Your task to perform on an android device: Use the Flipkart app to look for sport shoes because I don't have any more.
Image 0: 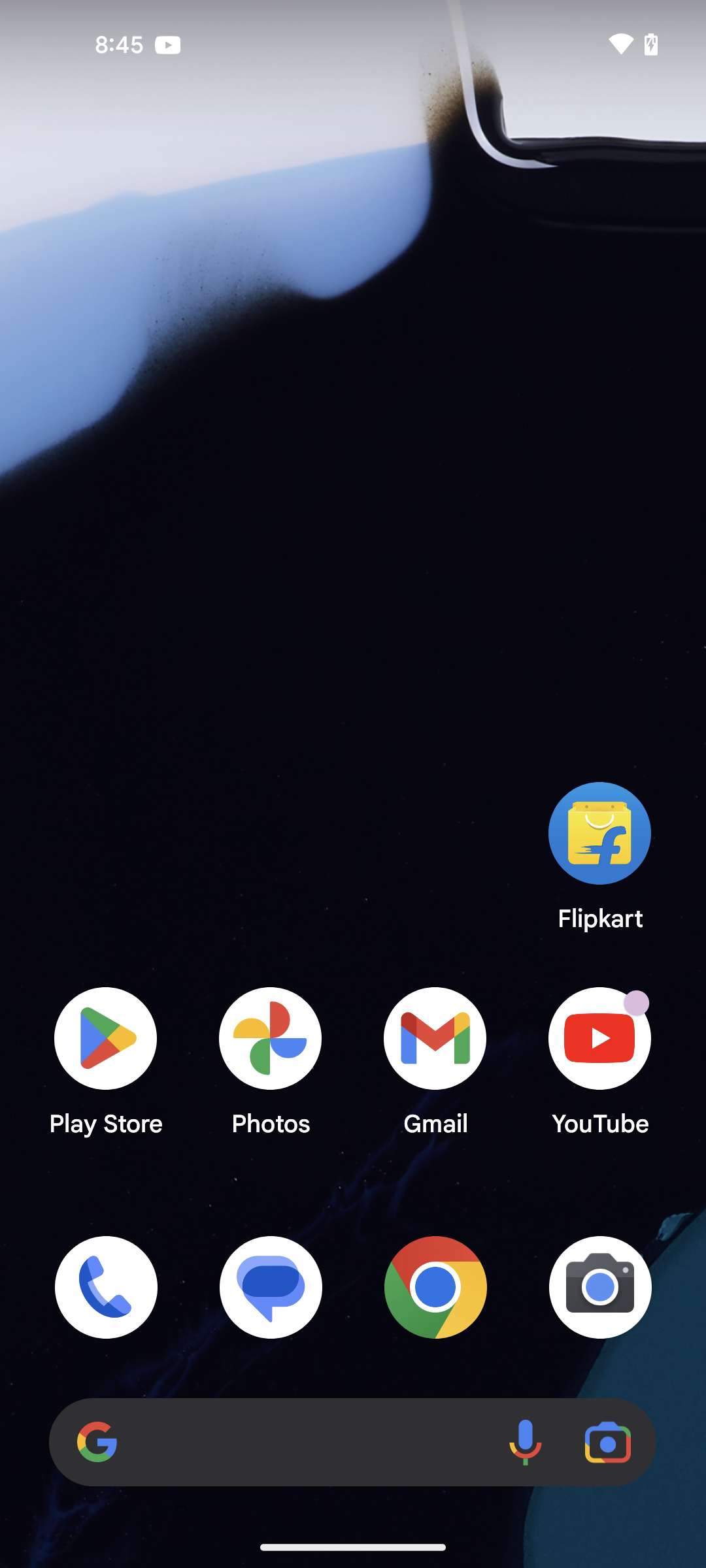
open the Flipkart app
Step 0: open app "Flipkart"
Image 1: 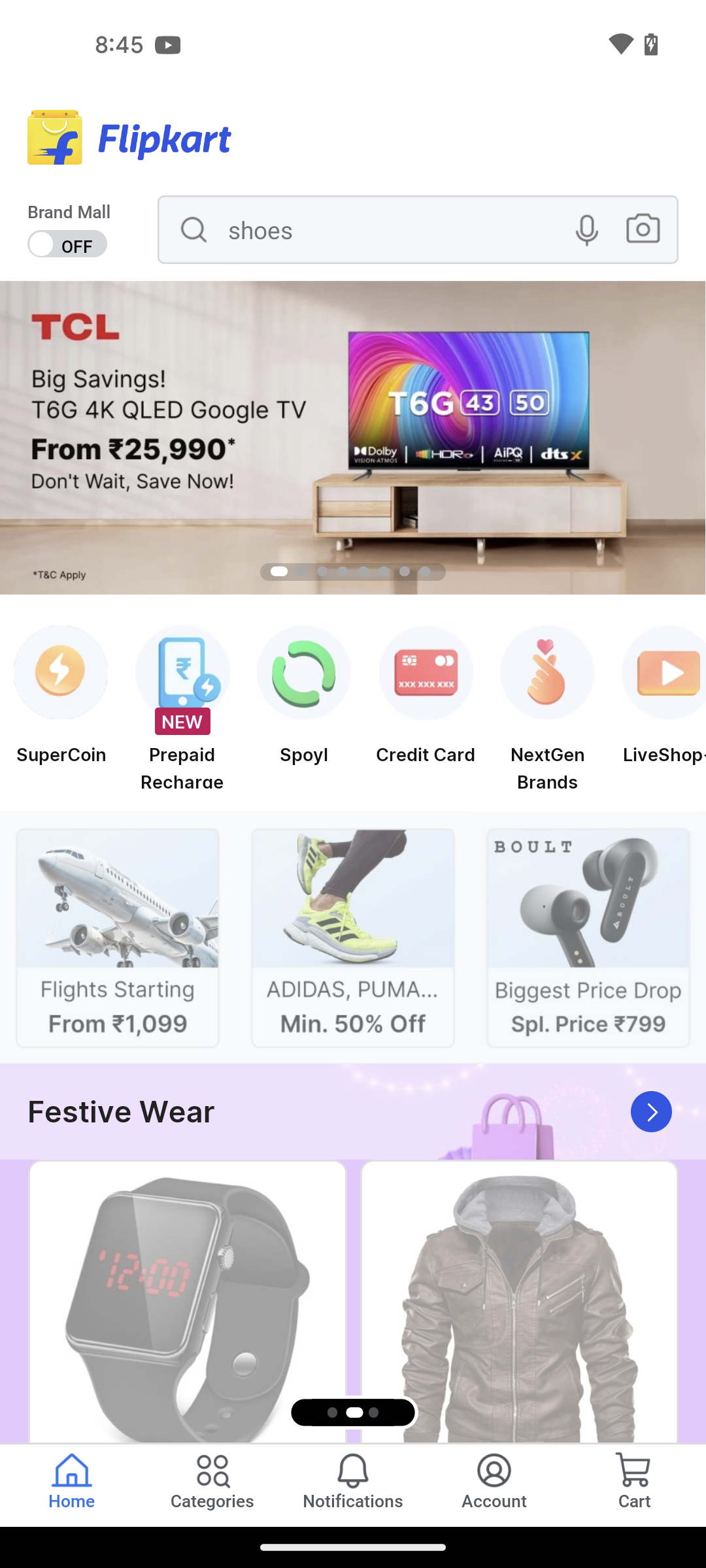
open the Flipkart app
Step 1: wait
Image 2: 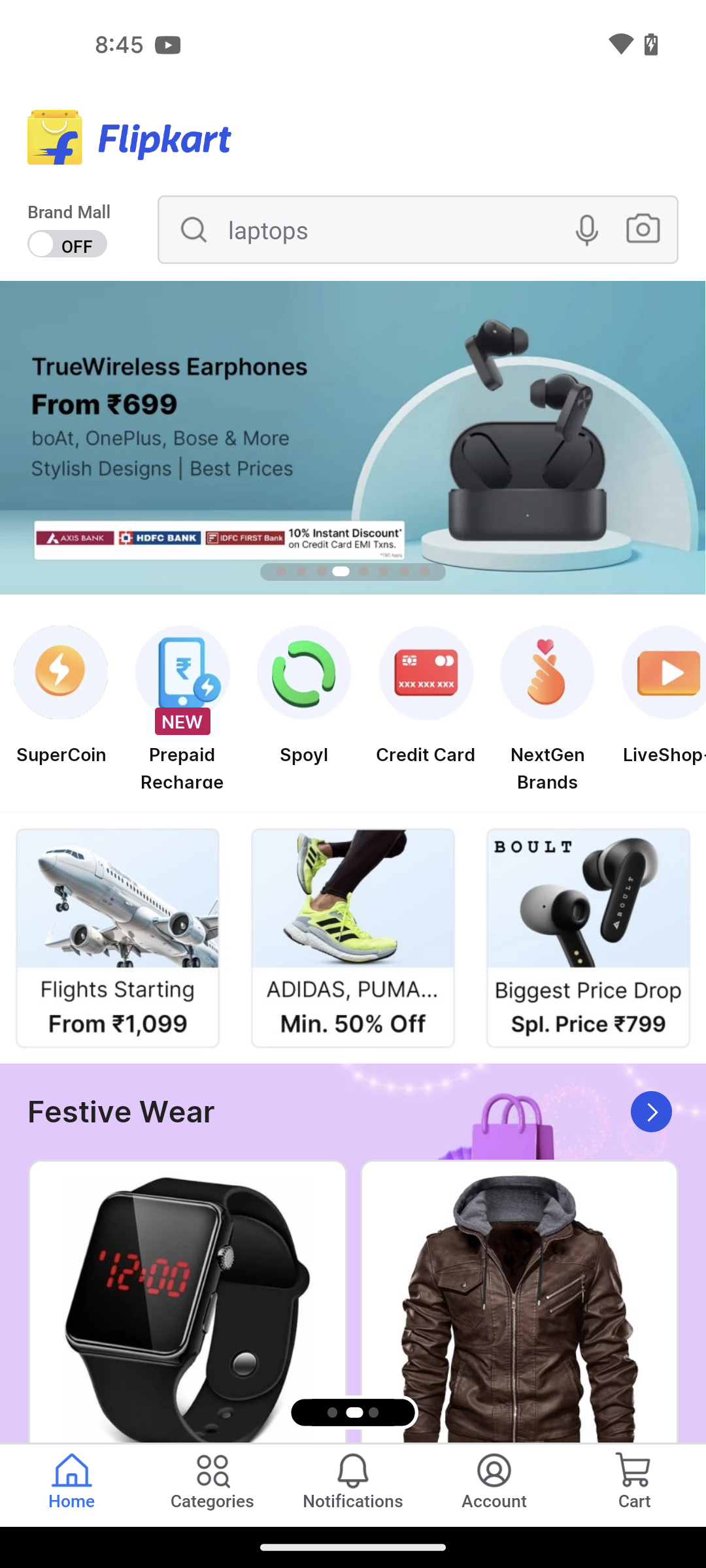
click on the search bar
Step 2: click (268, 238)
Image 3: 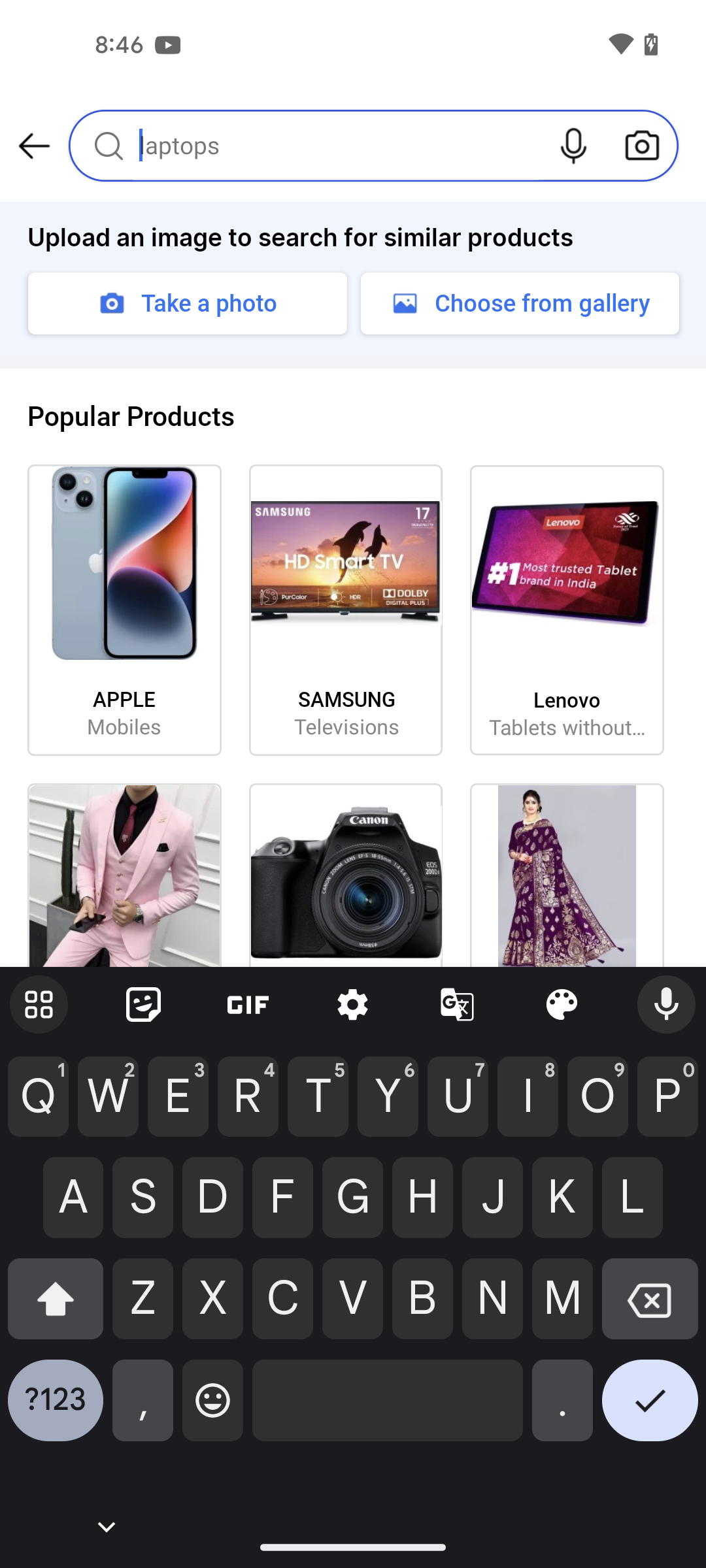
type text sport shoe
Step 3: type "Sport Shoe"
Image 4: 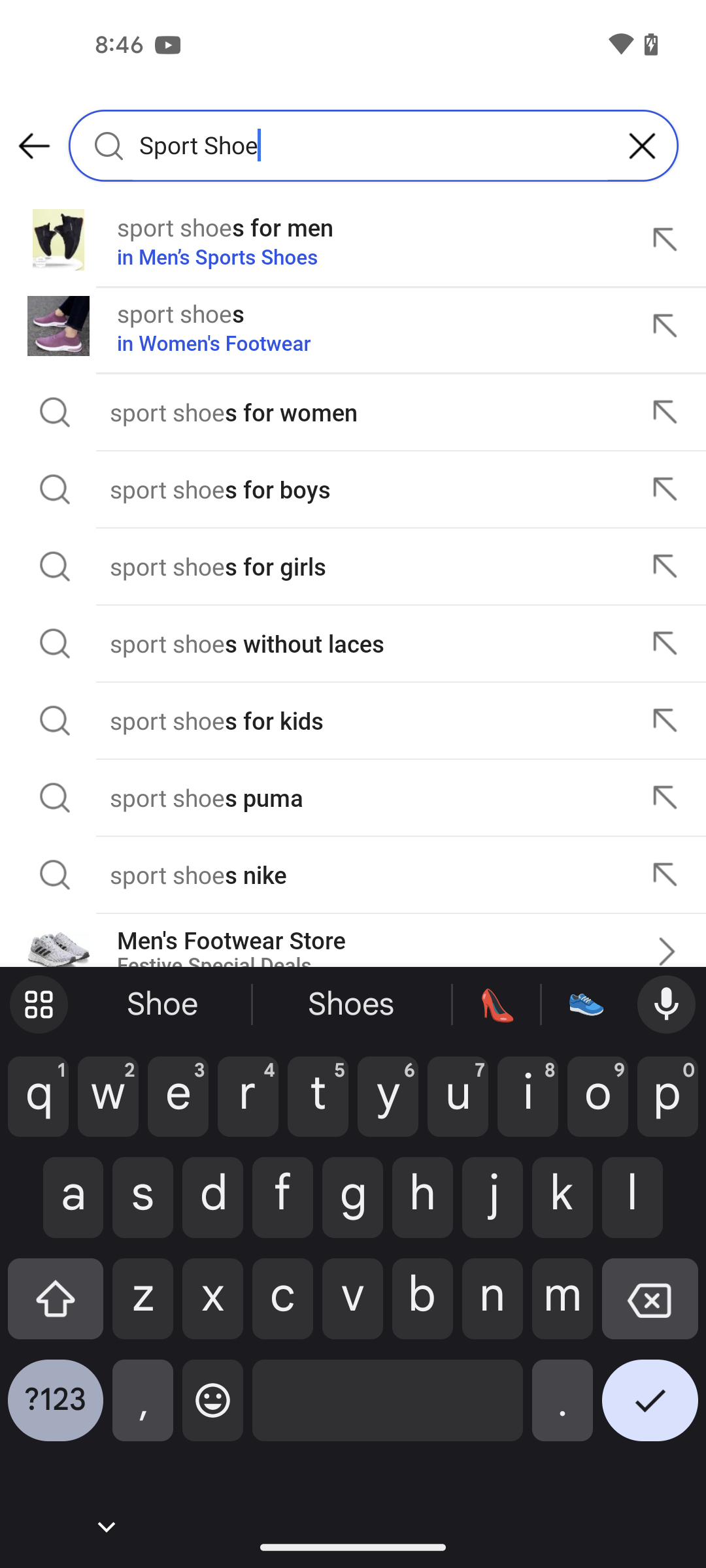
click on the tick icon
Step 4: click (650, 1410)
Image 5: 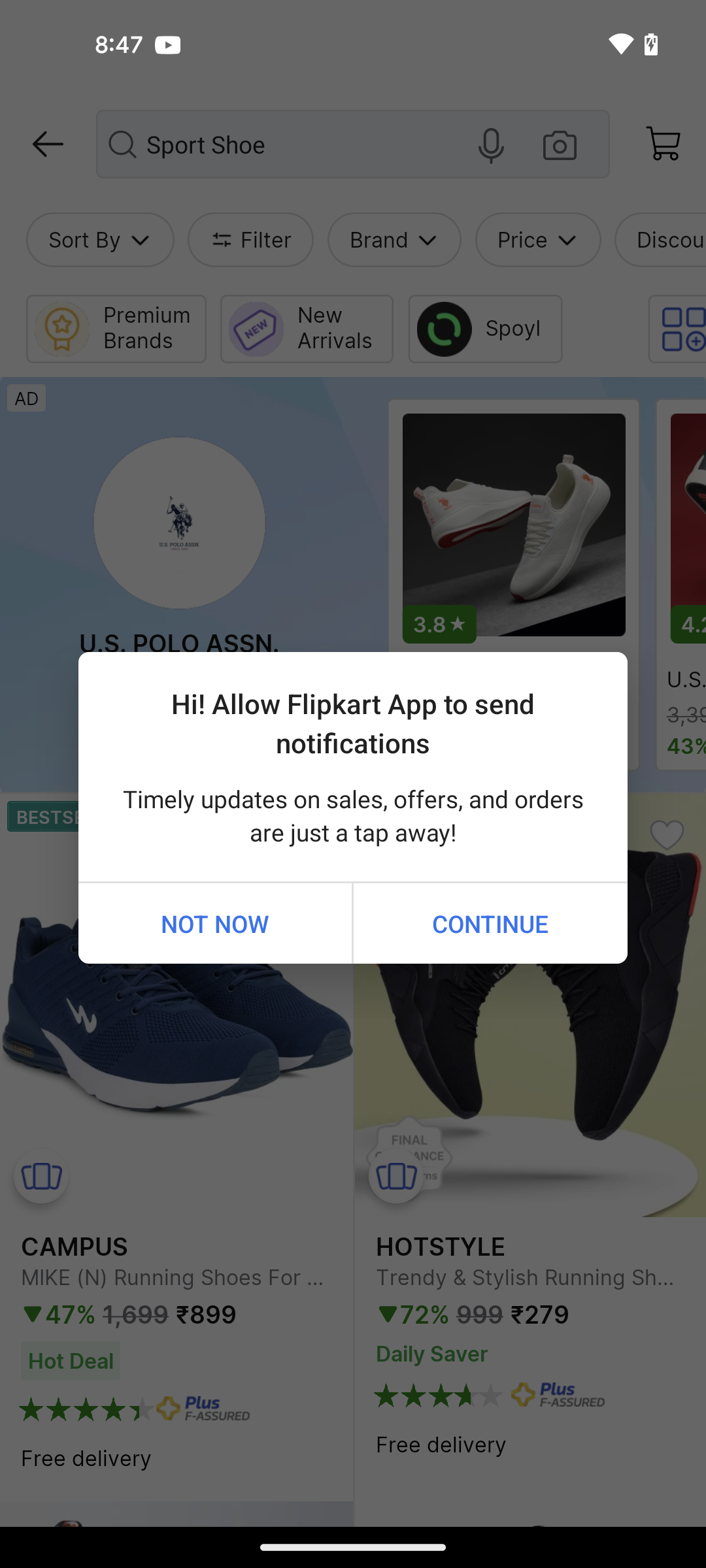
click on the tick icon
Step 5: wait